Your task to perform on an android device: I know if I will practice on a daily basis. I will learn language very fast .I start the first lesson.
Image 0: 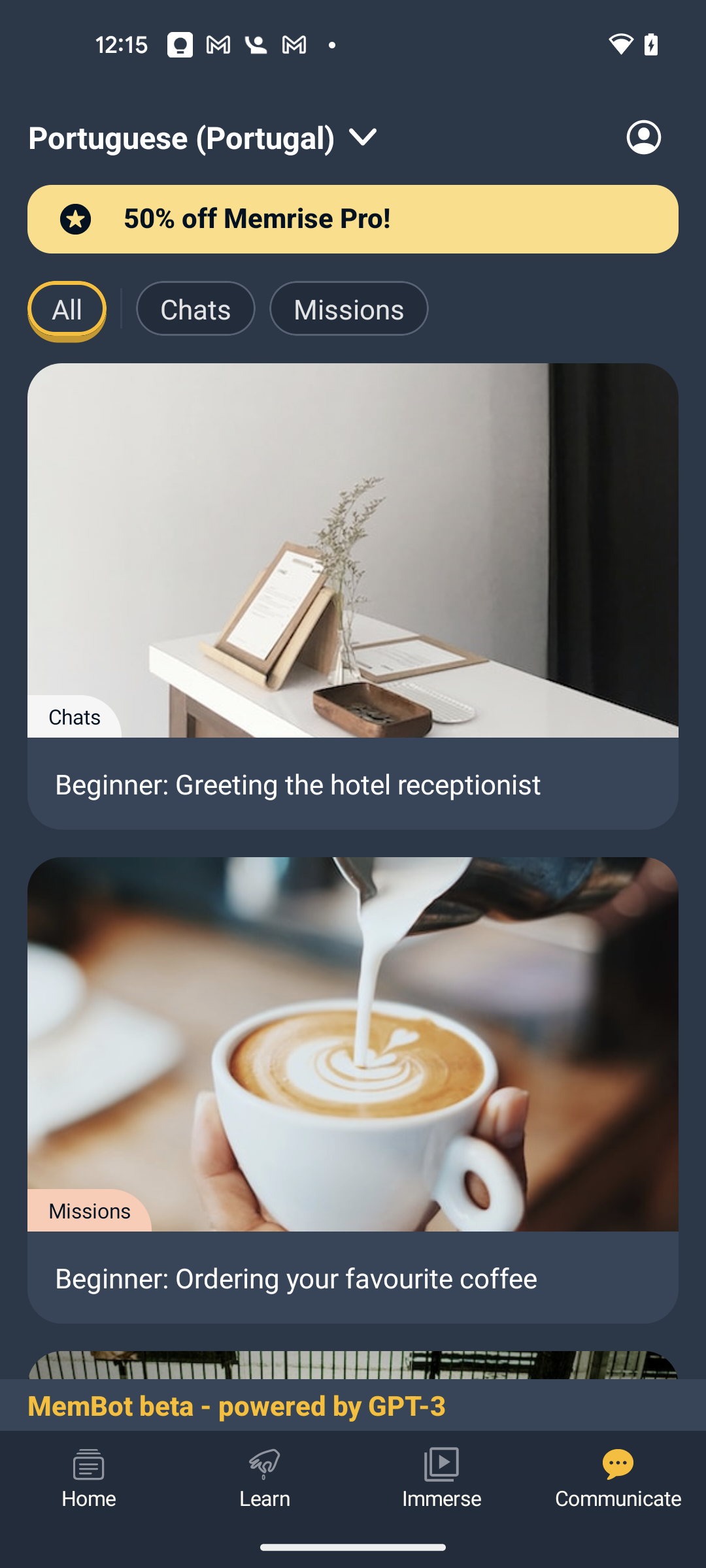
Click on the Learn tab at the bottom of screen
Step 0: click (264, 1464)
Image 1: 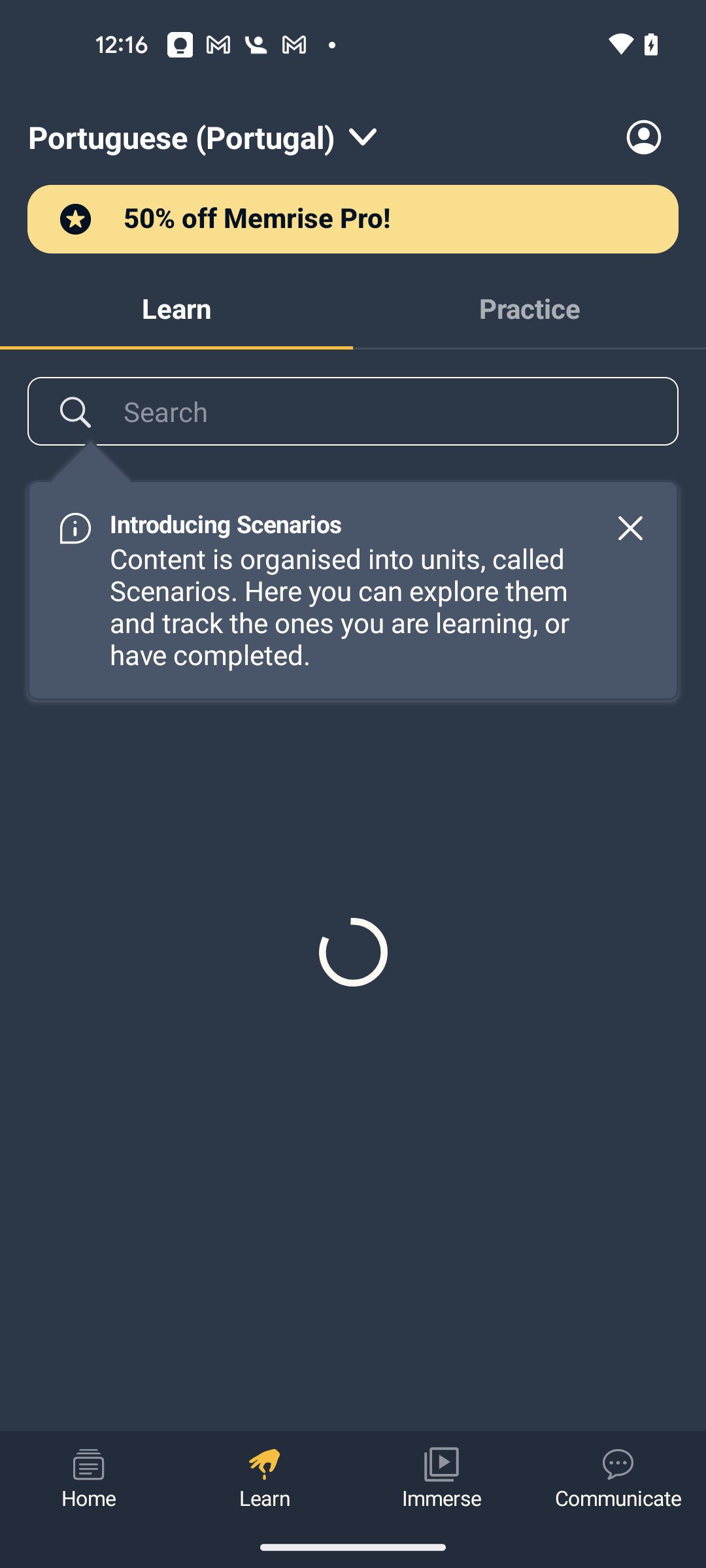
Click on the close icon of the Introducing Scenarios pop up
Step 1: click (630, 529)
Image 2: 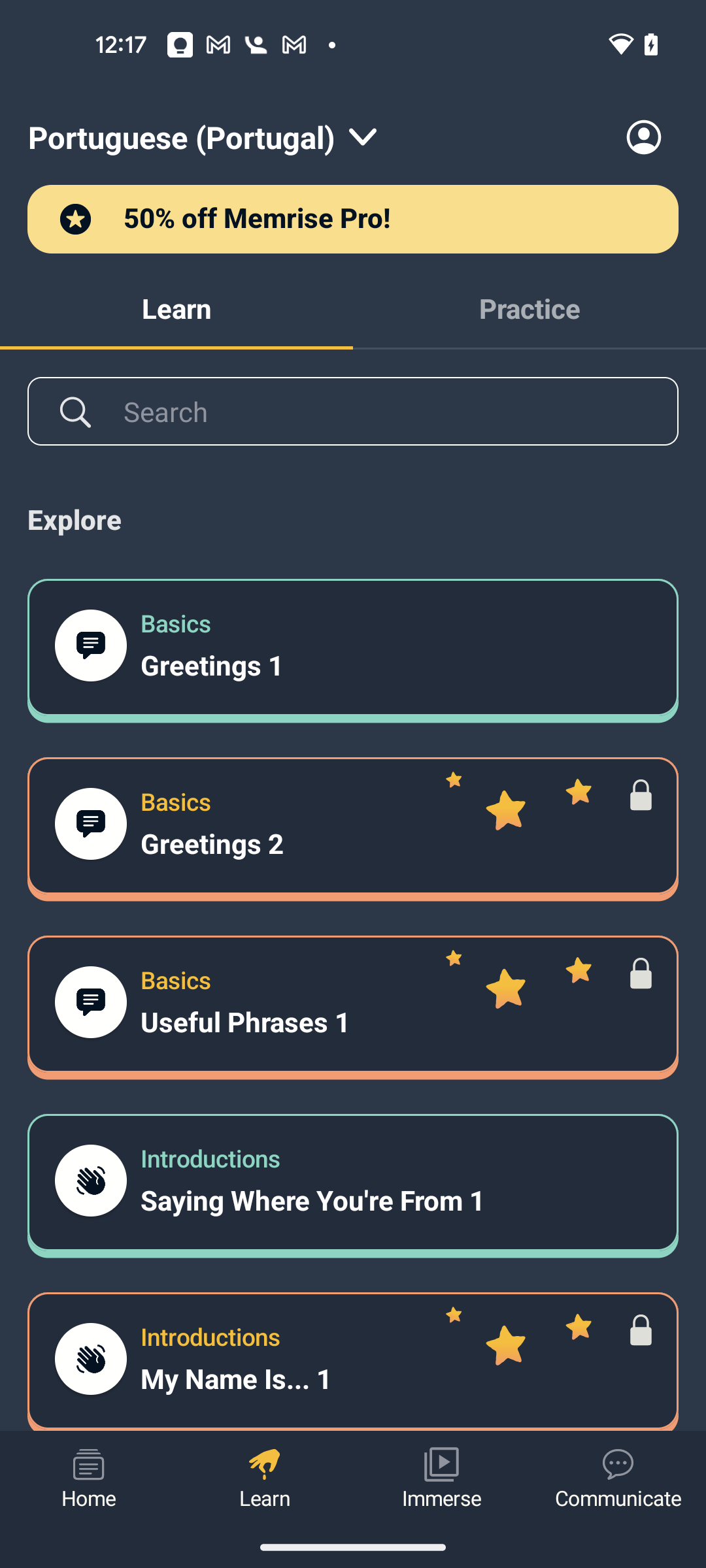
Click on the Greetings 1 Basics
Step 2: click (353, 647)
Image 3: 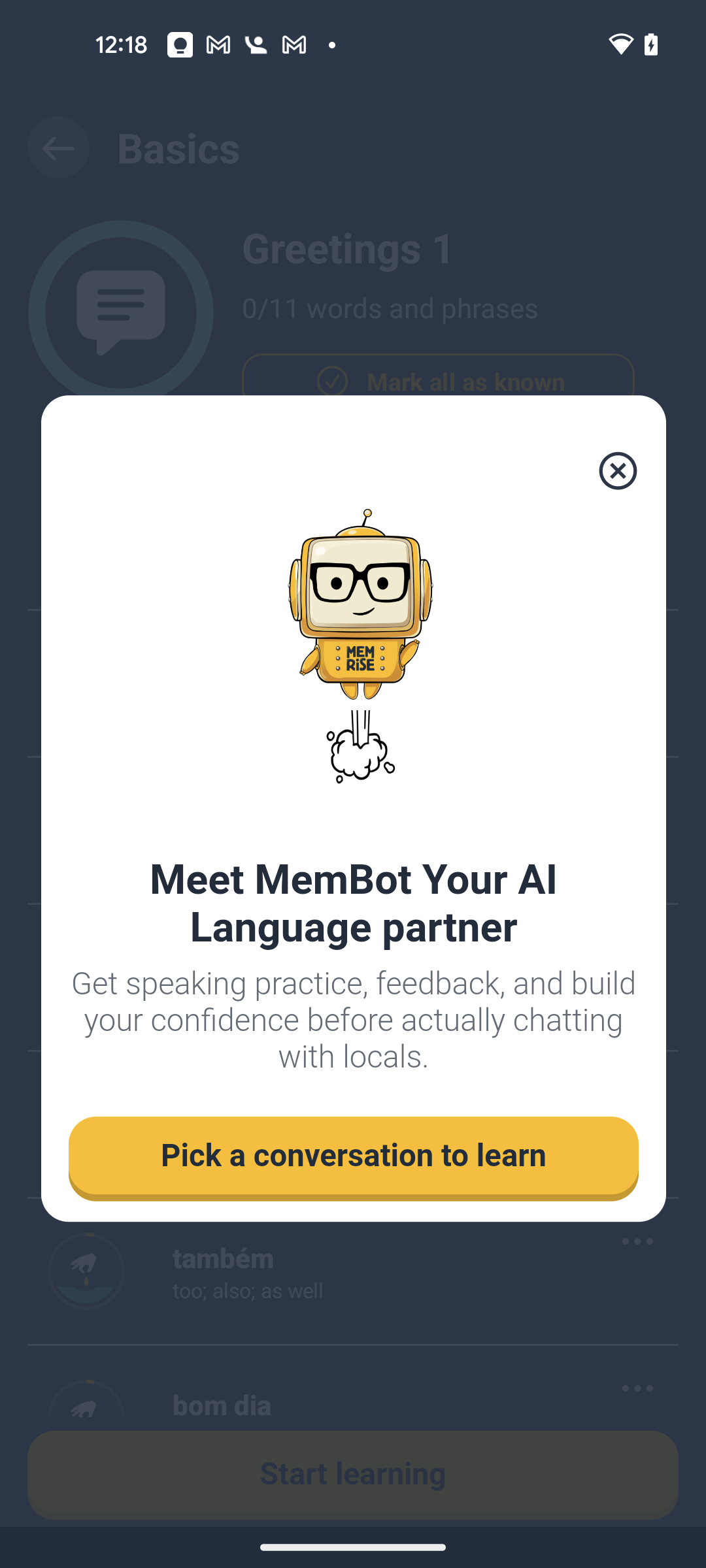
Click on the close icon at the pop up window
Step 3: click (618, 470)
Image 4: 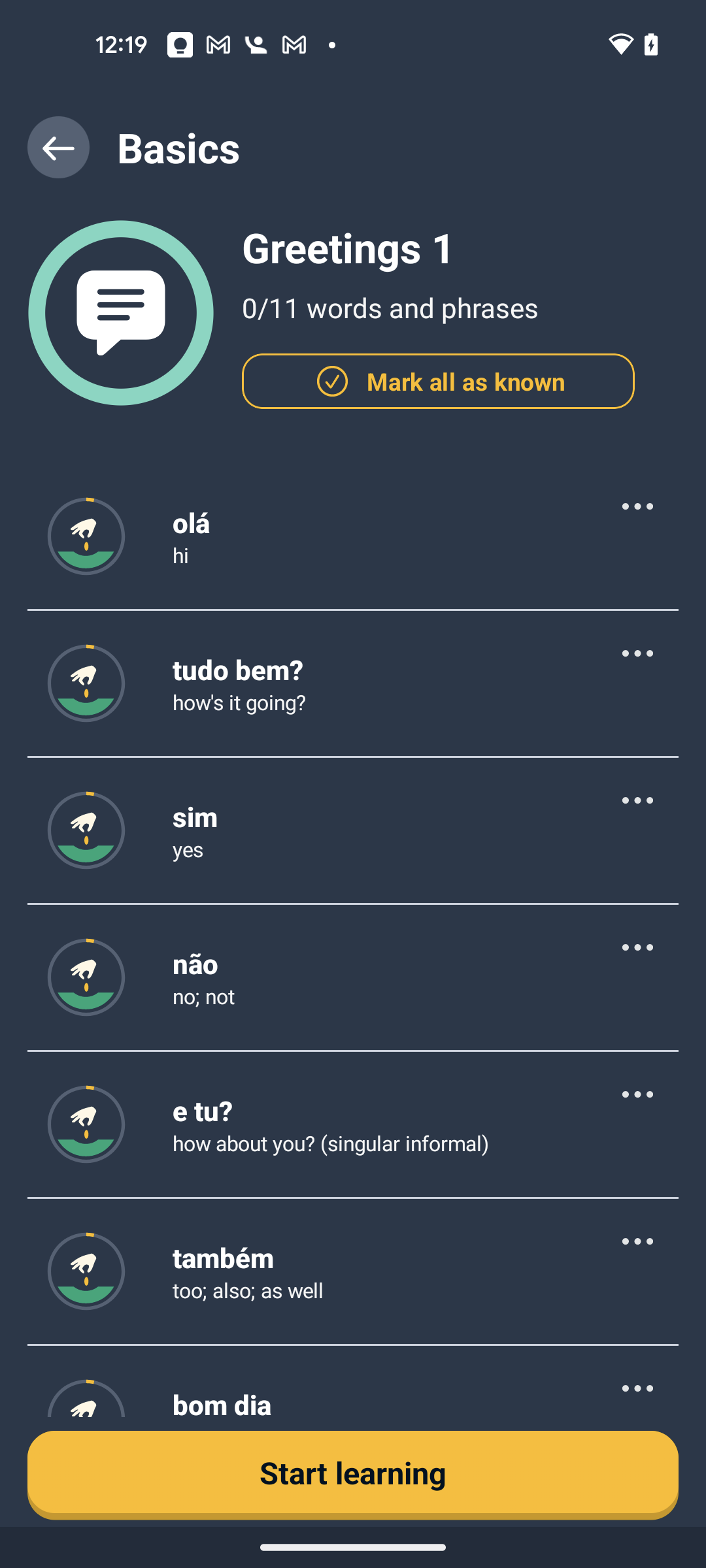
Click on the Start learning button at the bottom of the screen
Step 4: click (353, 1472)
Image 5: 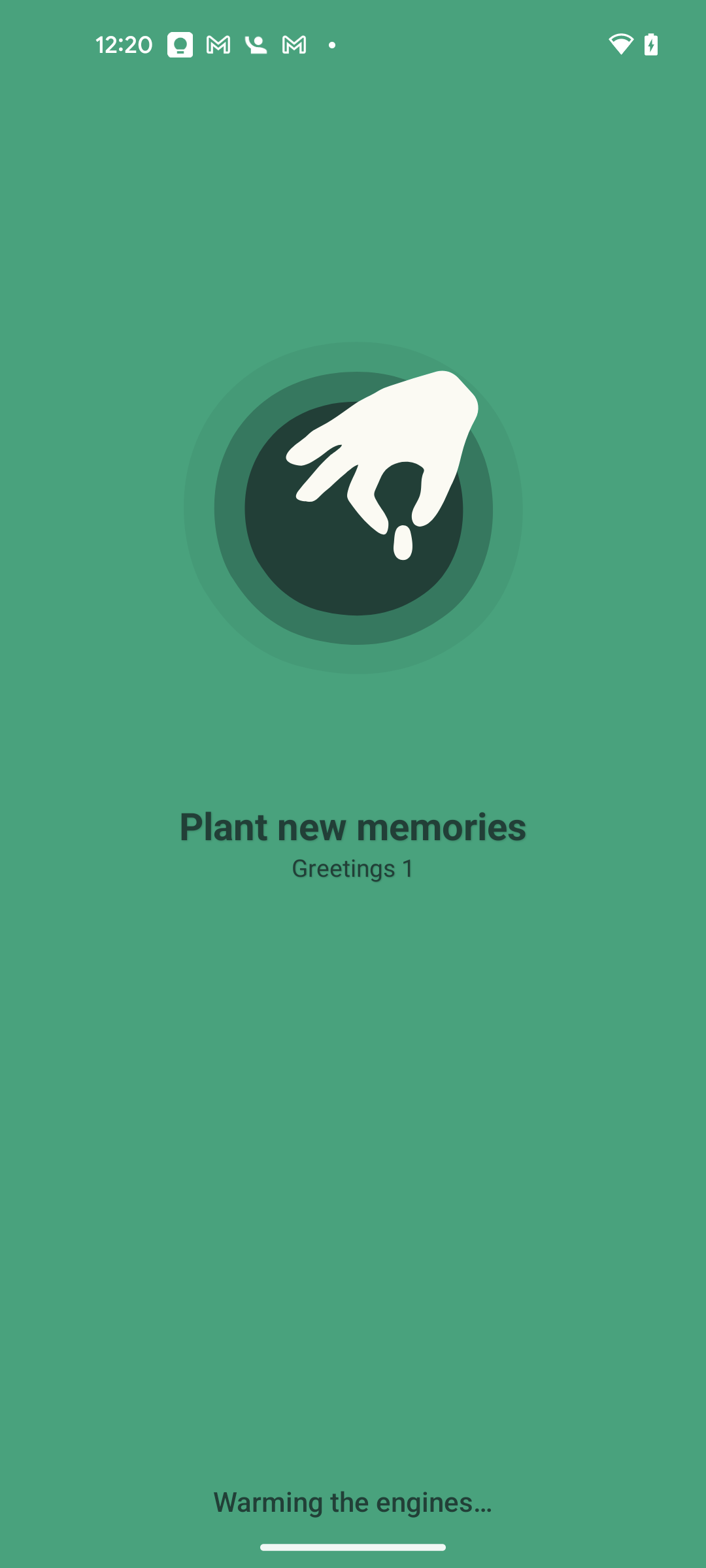
Click on the Start learning button at the bottom of the screen
Step 5: wait